Your task to perform on an android device: I am looking forward to having a 26 mm drill machine for my household use. Search for a 26 mm drill machine in the Flipkart app.
Image 0: 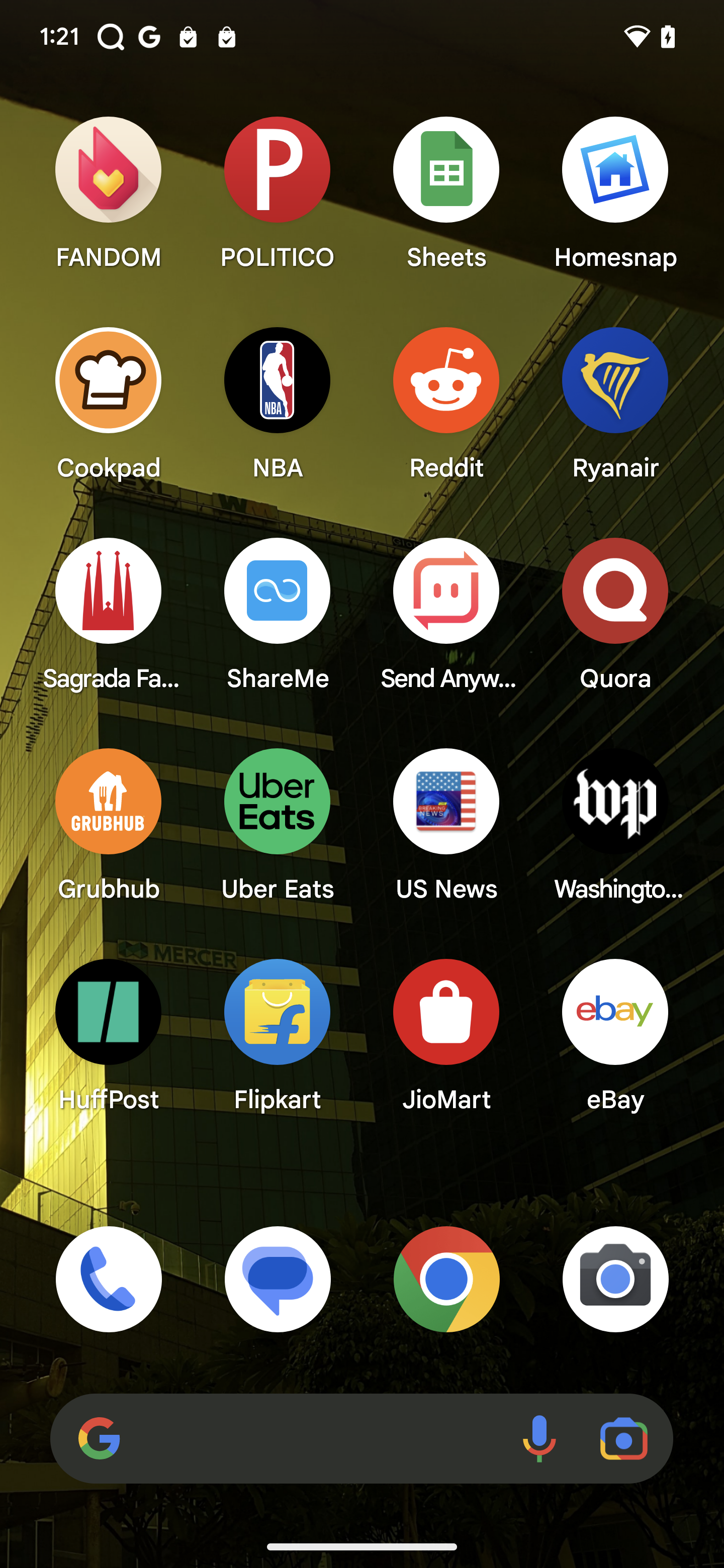
Open Flipkart app
Step 0: open app "Flipkart"
Image 1: 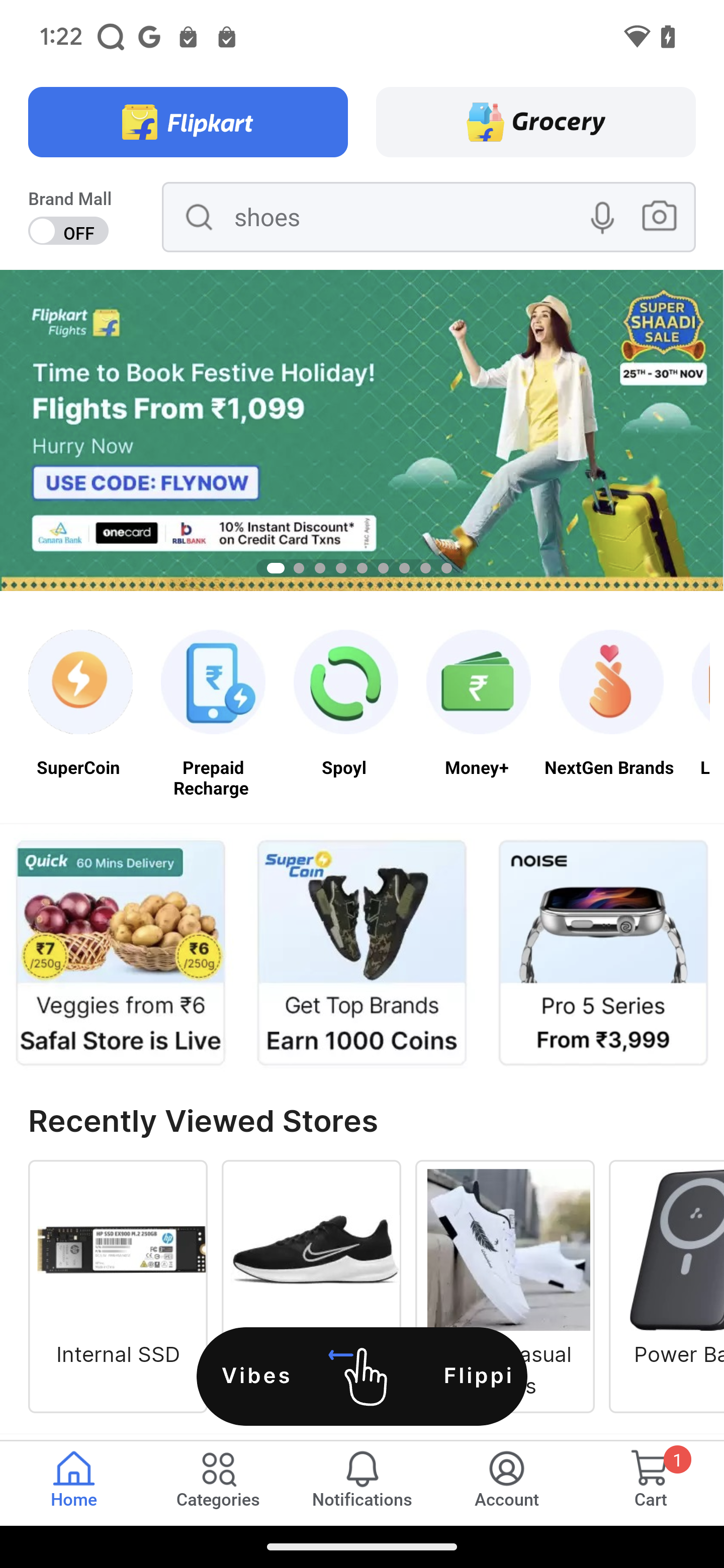
Click on the search bar
Step 1: click (427, 236)
Image 2: 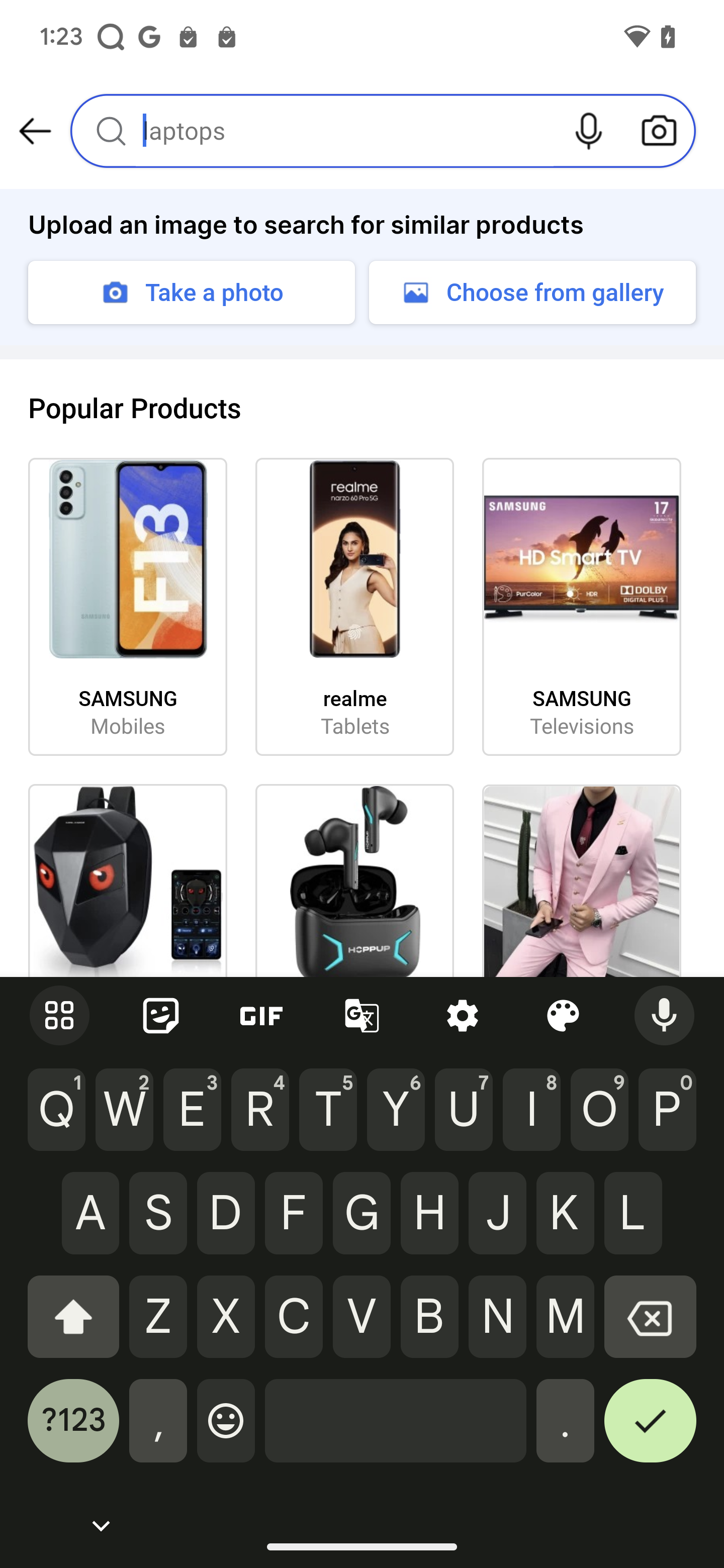
Type 26 mm drill machine
Step 2: type "26 mm drill machine"
Image 3: 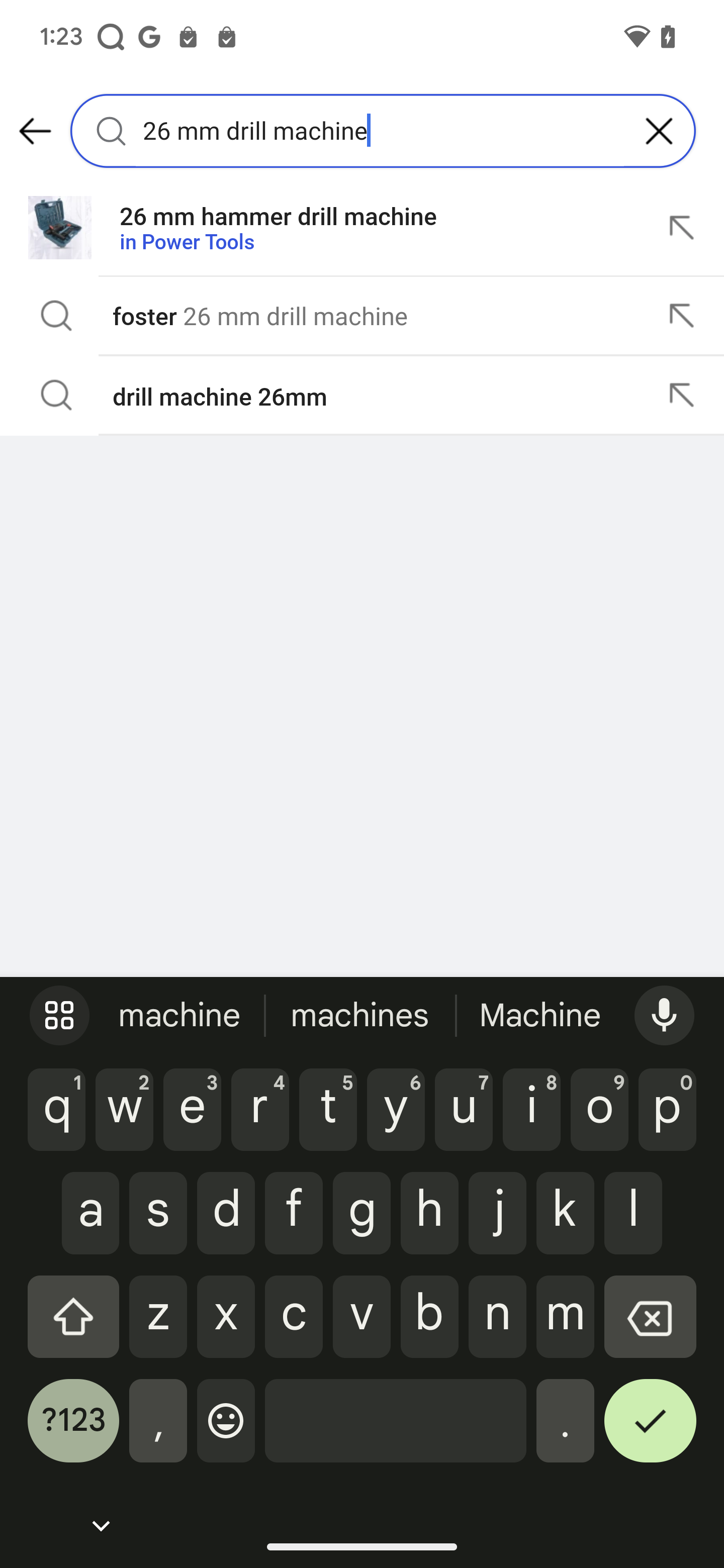
Click on the suggestion
Step 3: click (278, 242)